Your task to perform on an android device: Its been so long that I have practiced my mathematical skills. I want to learn a few basic skills of the 10 standard in the Khan Academy app.
Image 0: 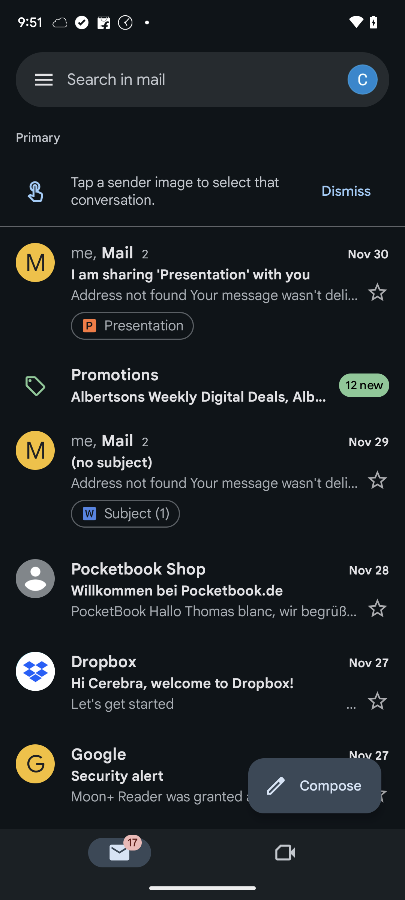
Open the Khan Academy app.
Step 0: open app "Khan Academy"
Image 1: 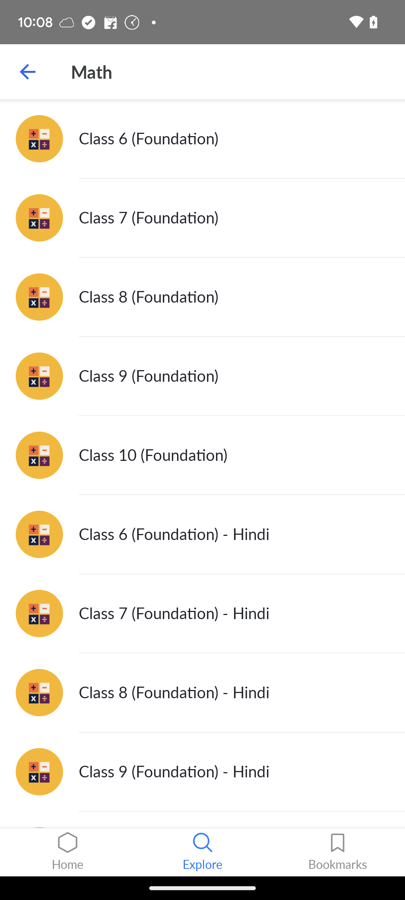
Click on the Class 10 (Foundation) option.
Step 1: click (226, 455)
Image 2: 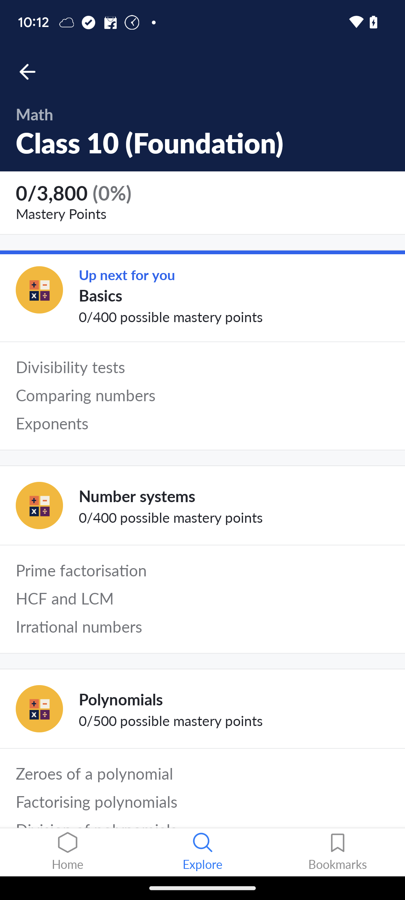
Click on the Basics option.
Step 2: click (226, 296)
Image 3: 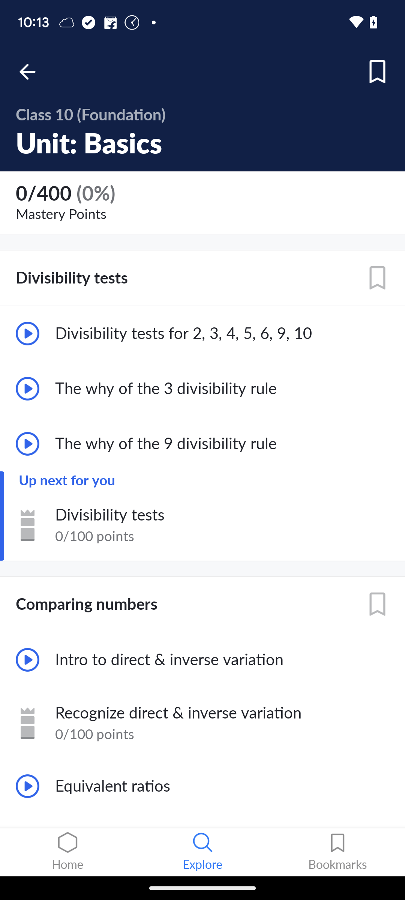
Select the first option.
Step 3: click (222, 333)